Your task to perform on an android device: Open the Frog Weather app, Configure the current location in the app
Image 0: 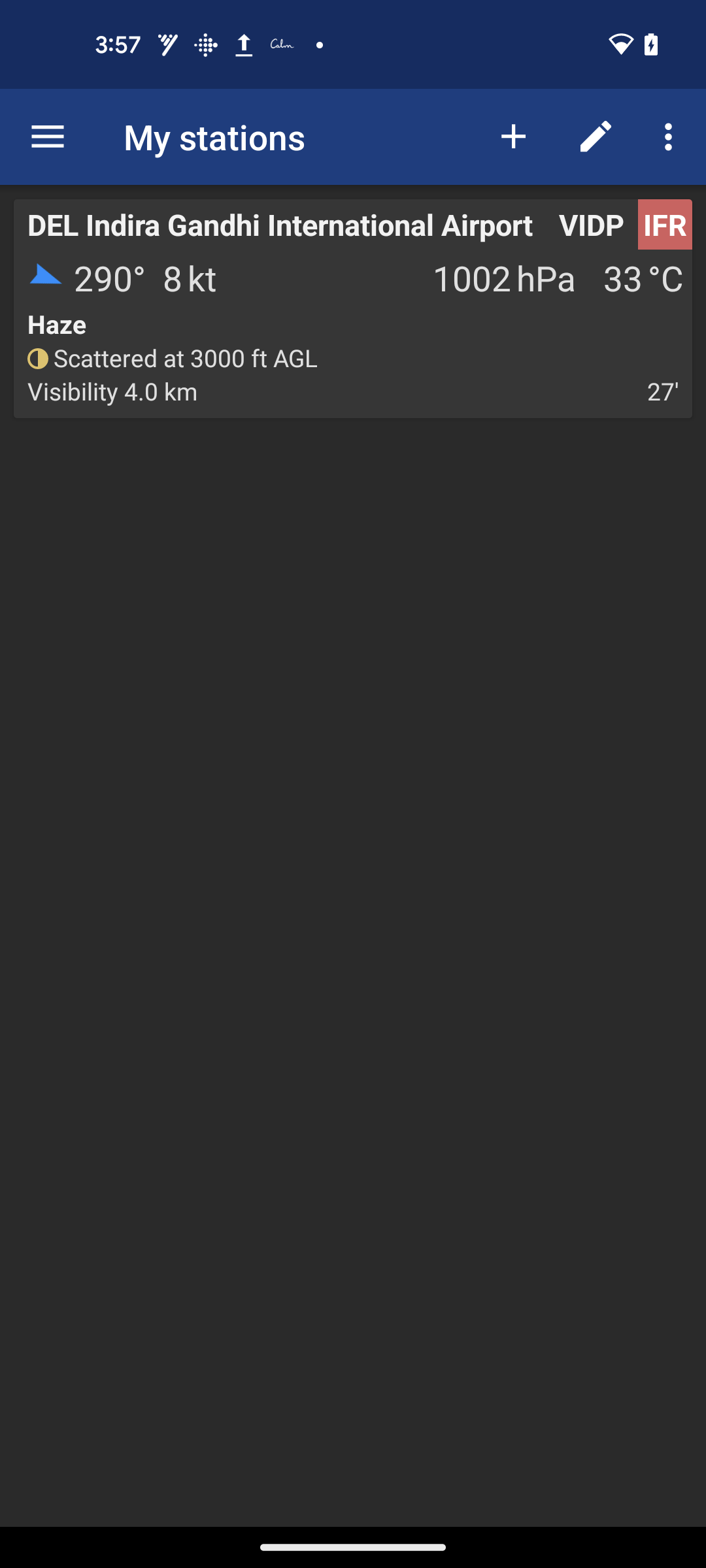
Open the Frog Weather app
Step 0: open app "Frog Weather"
Image 1: 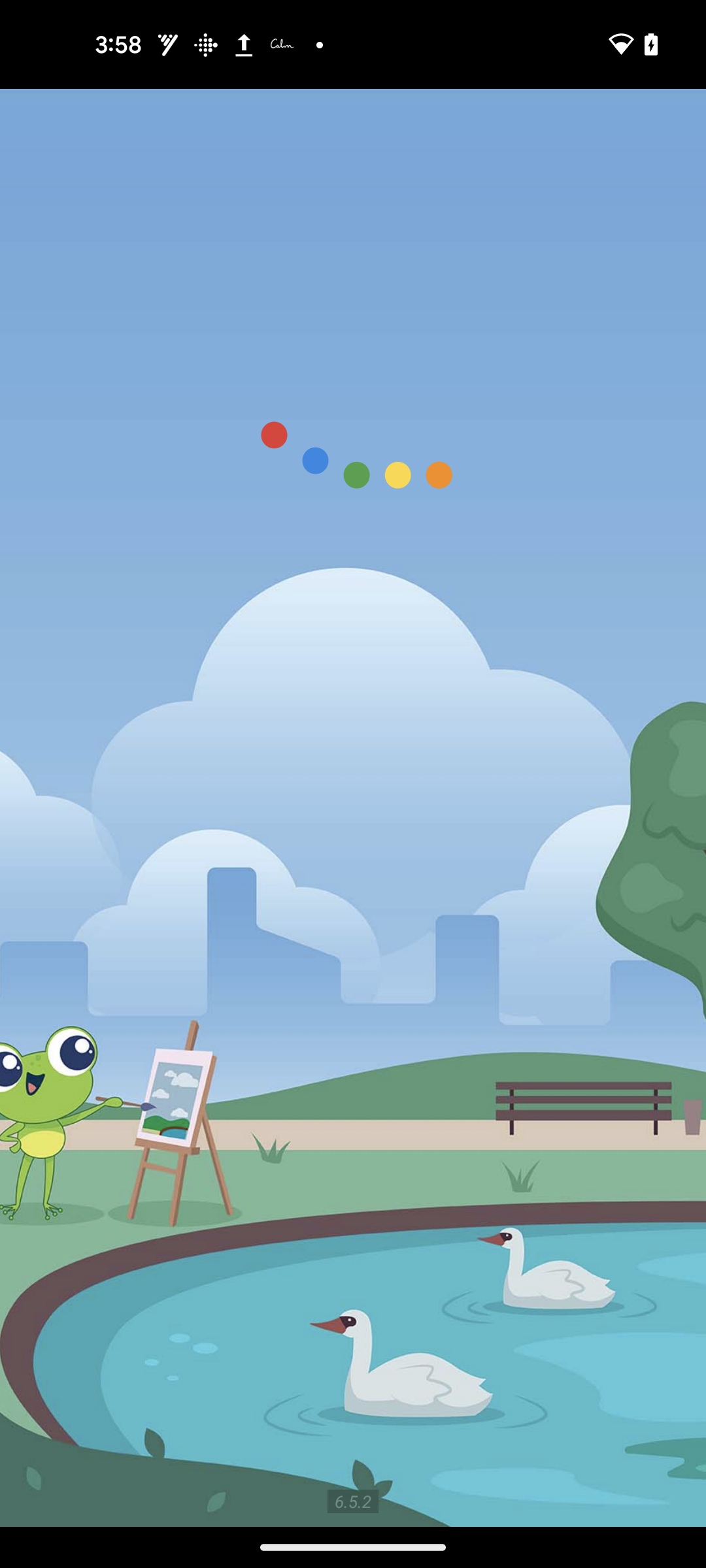
Open the Frog Weather app
Step 1: wait
Image 2: 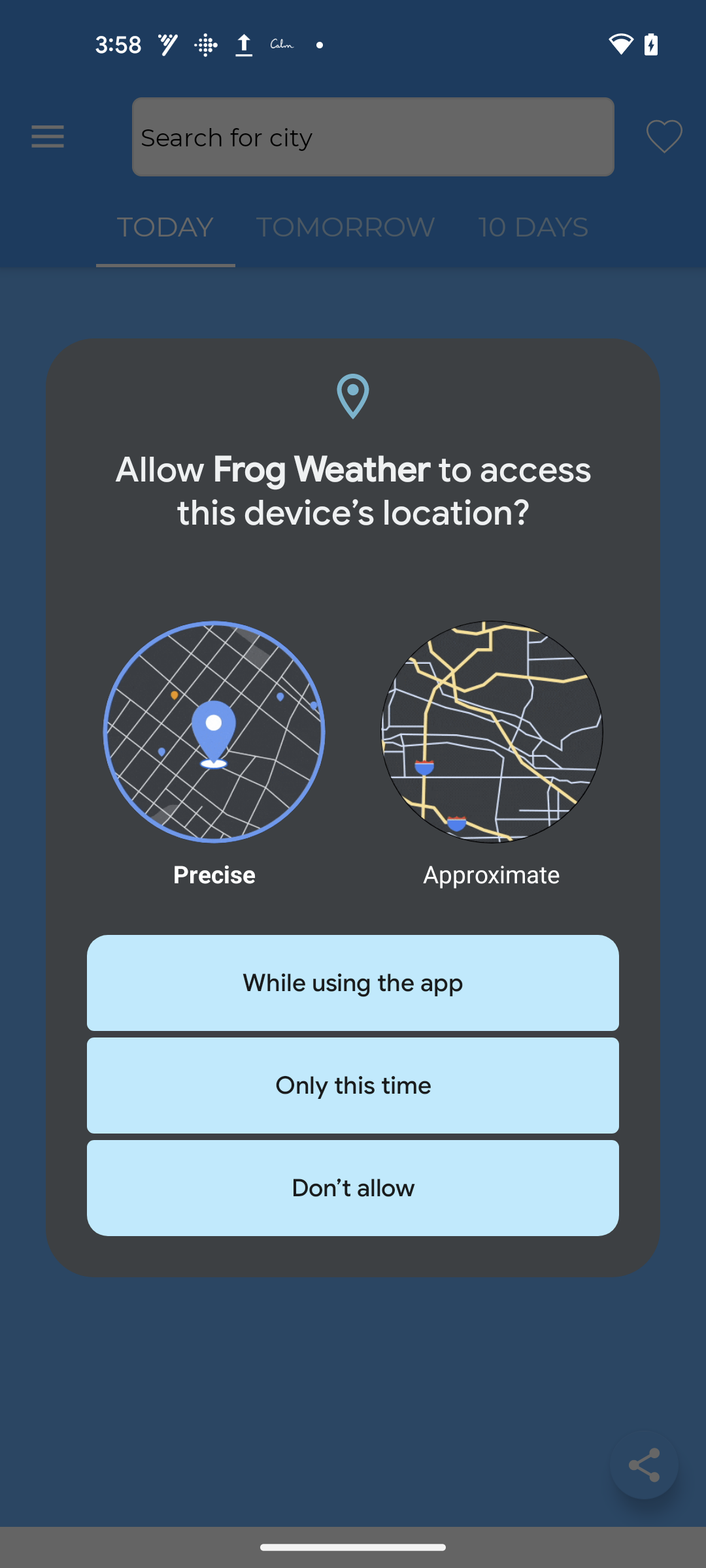
Click on the While using the app
Step 2: click (353, 983)
Image 3: 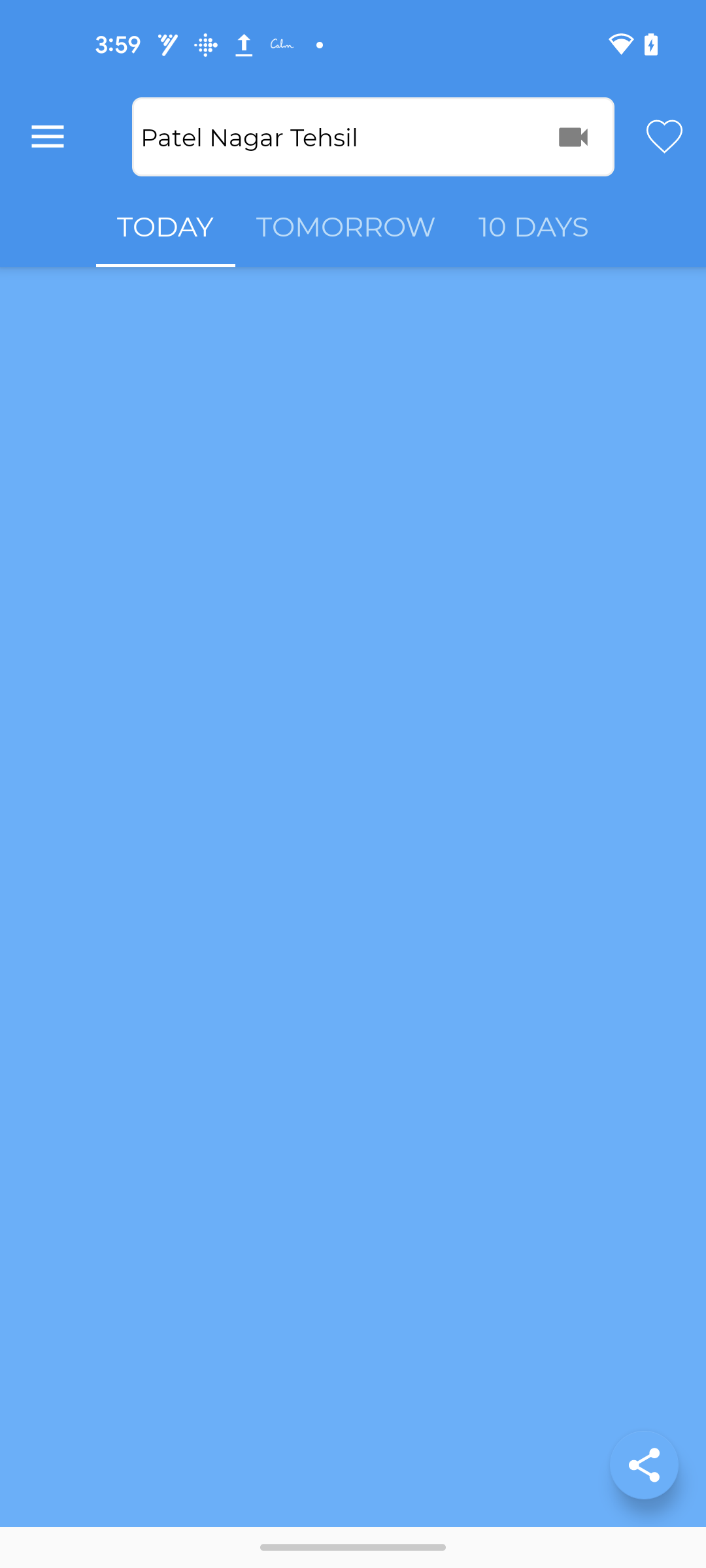
Click on the While using the app
Step 3: wait